Your task to perform on an android device: I prefer Logitech, therefore seek for a wireless mouse with Logitech in the eBay app's brand filter.
Image 0: 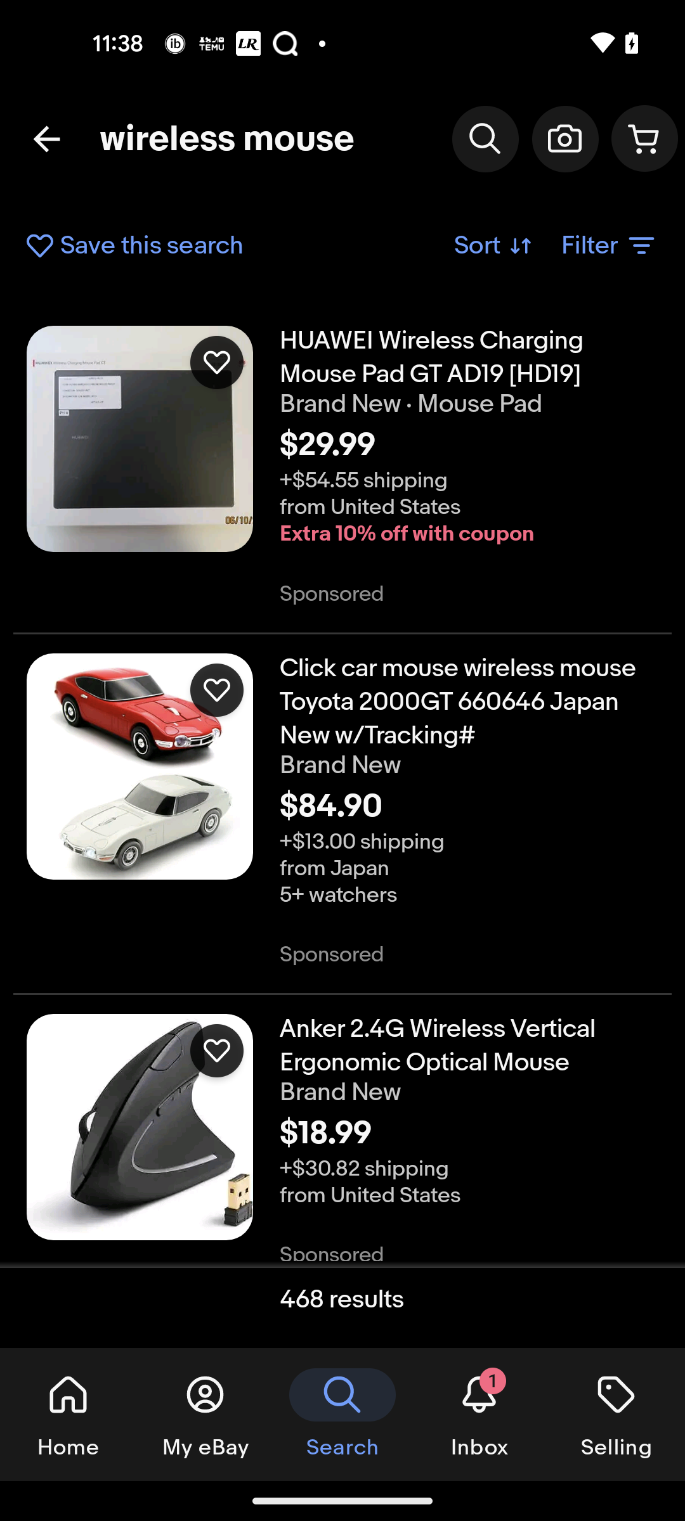
Go to the filter
Step 0: click (609, 246)
Image 1: 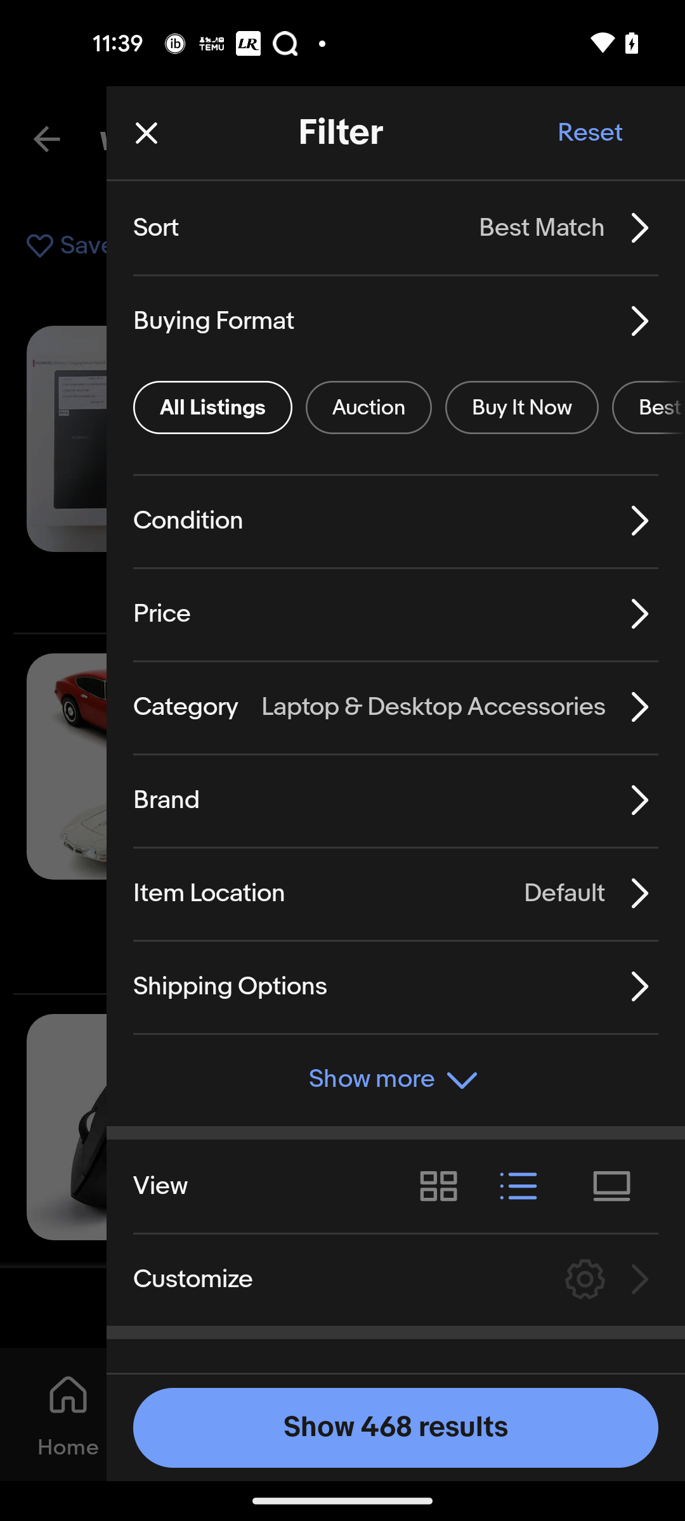
Go to the Brand filter
Step 1: click (166, 800)
Image 2: 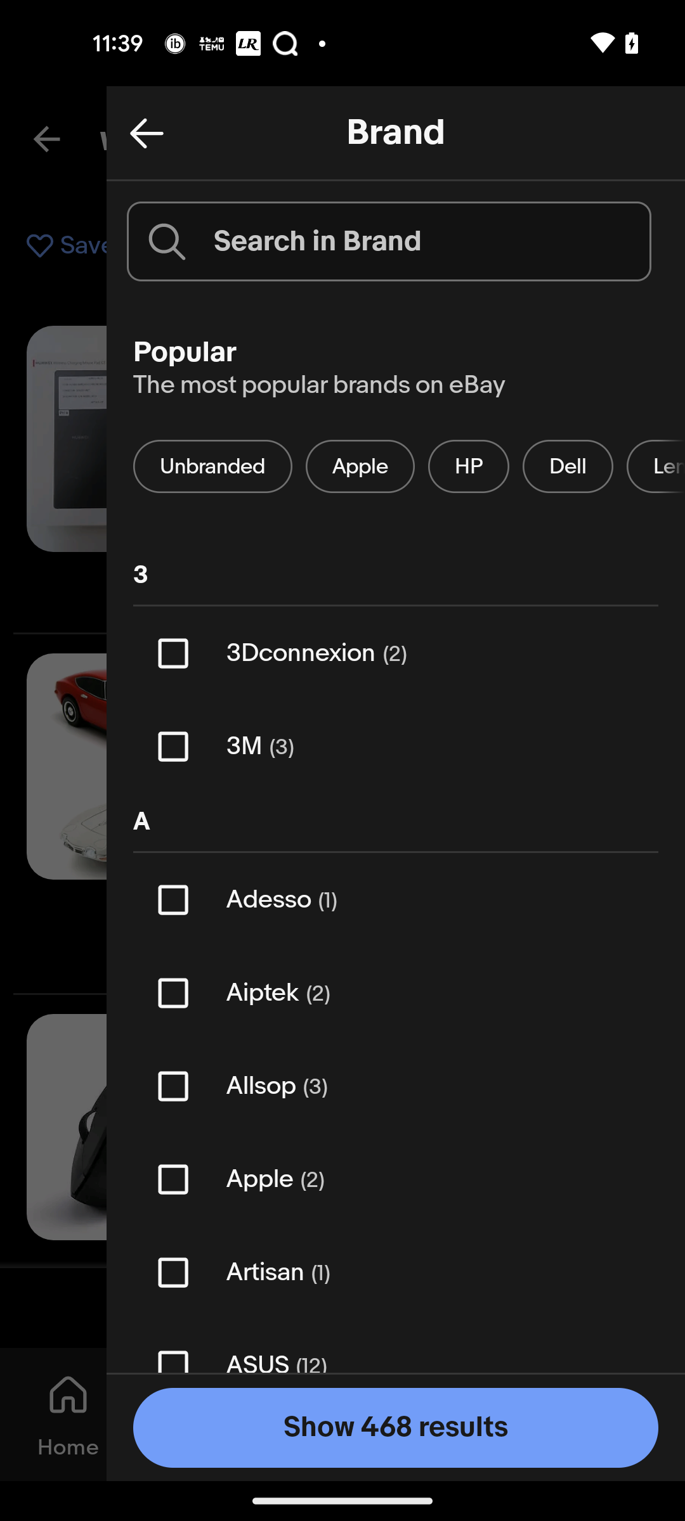
Swipe up for the Logitech brand.
Step 2: scroll down
Image 3: 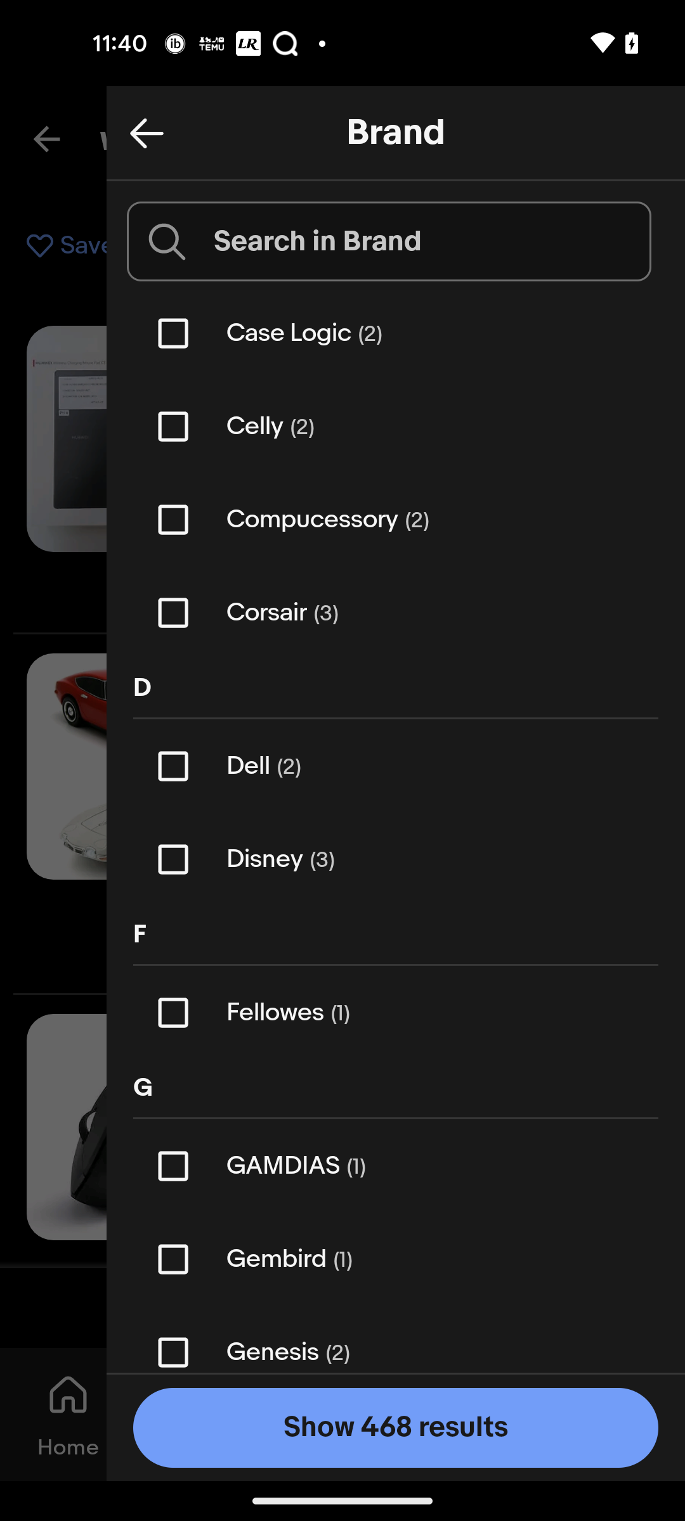
Swipe up for the Logitech brand.
Step 3: scroll down
Image 4: 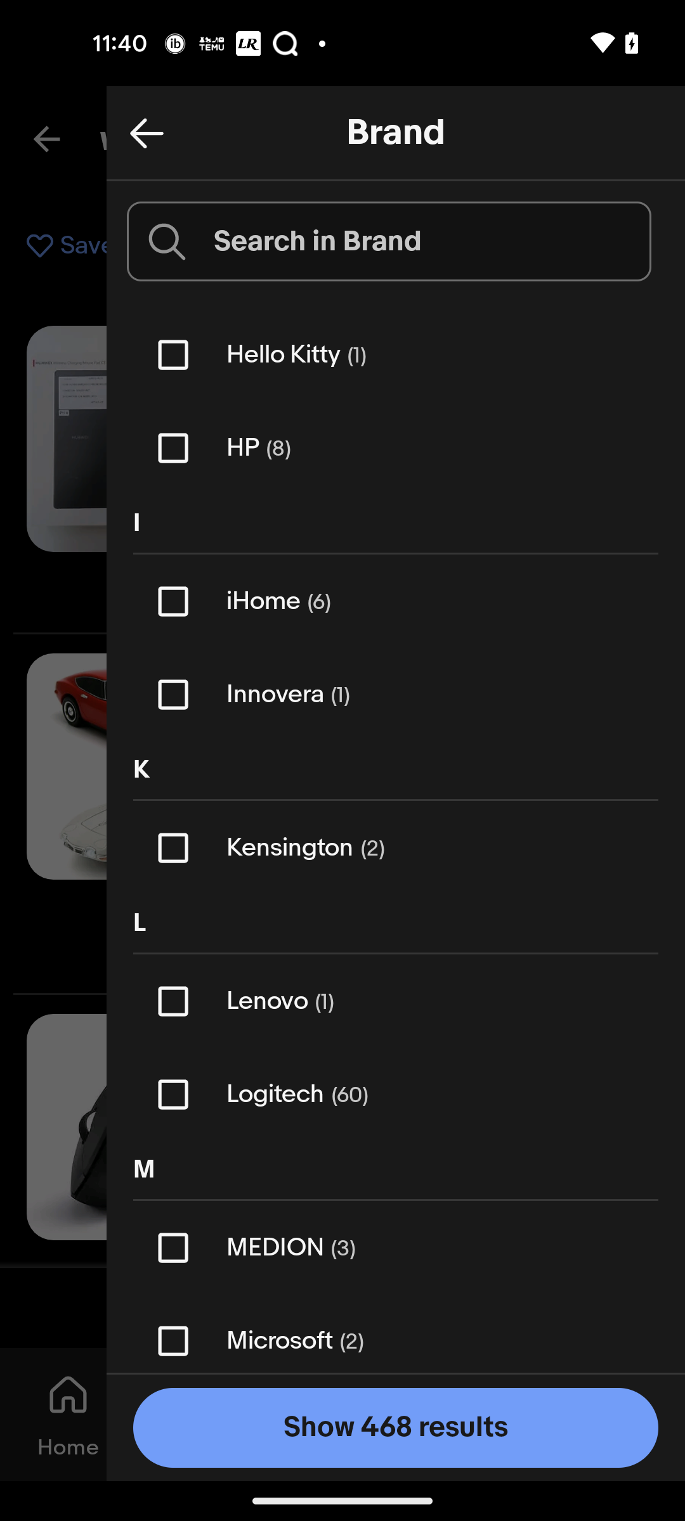
Select Logitech brand
Step 4: click (169, 1101)
Image 5: 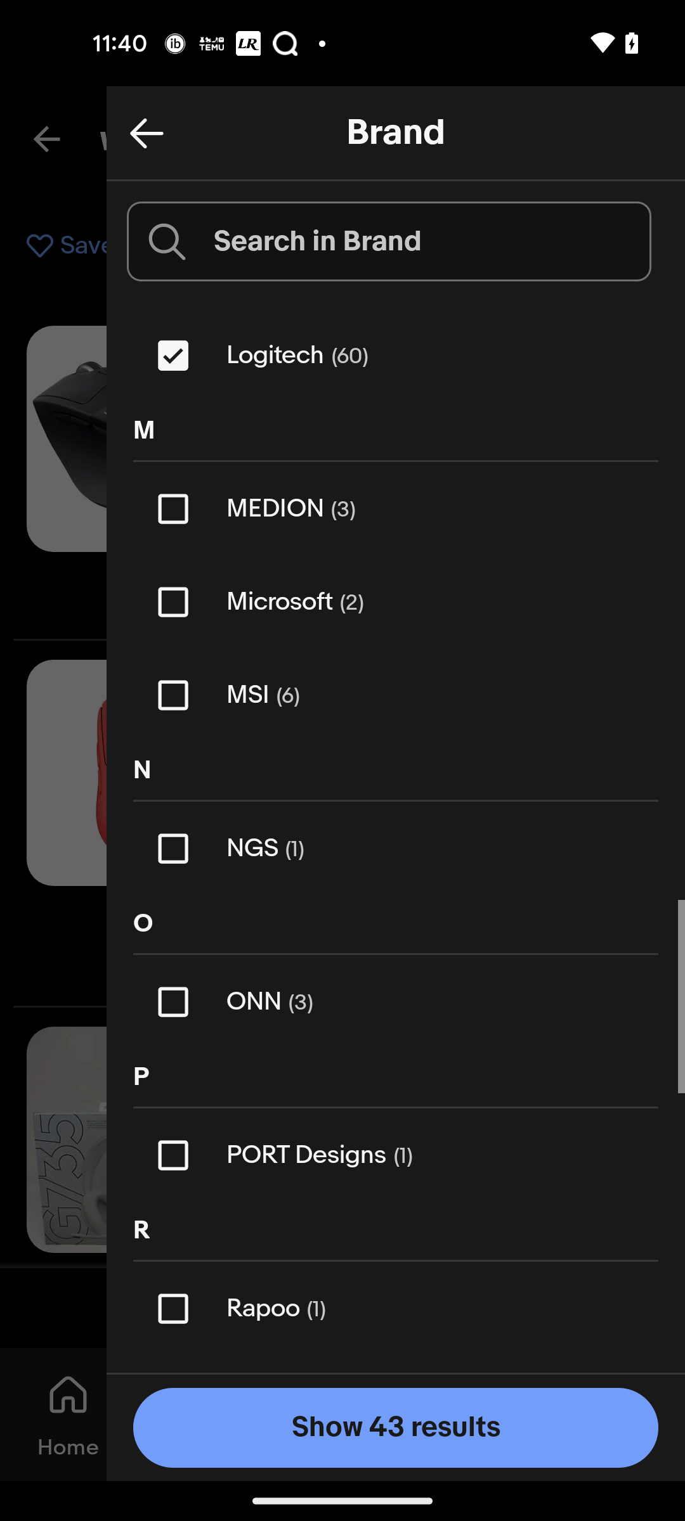
Click on the Show 43 results button
Step 5: click (434, 1387)